Your task to perform on an android device: I'm going to Takai Sushi with a friend, so I'll use the maps app to quickly check the traffic conditions.
Image 0: 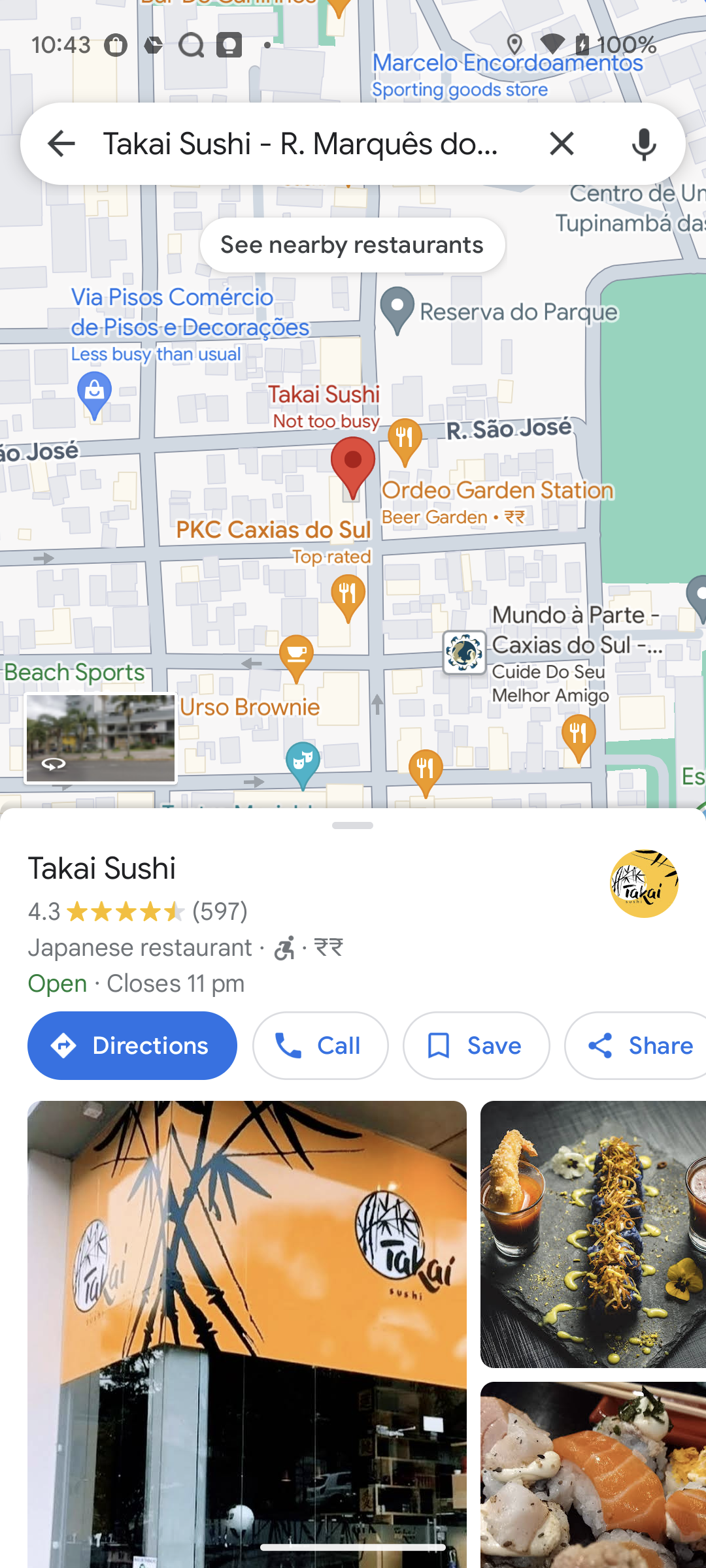
Click on the Directions option
Step 0: click (132, 1045)
Image 1: 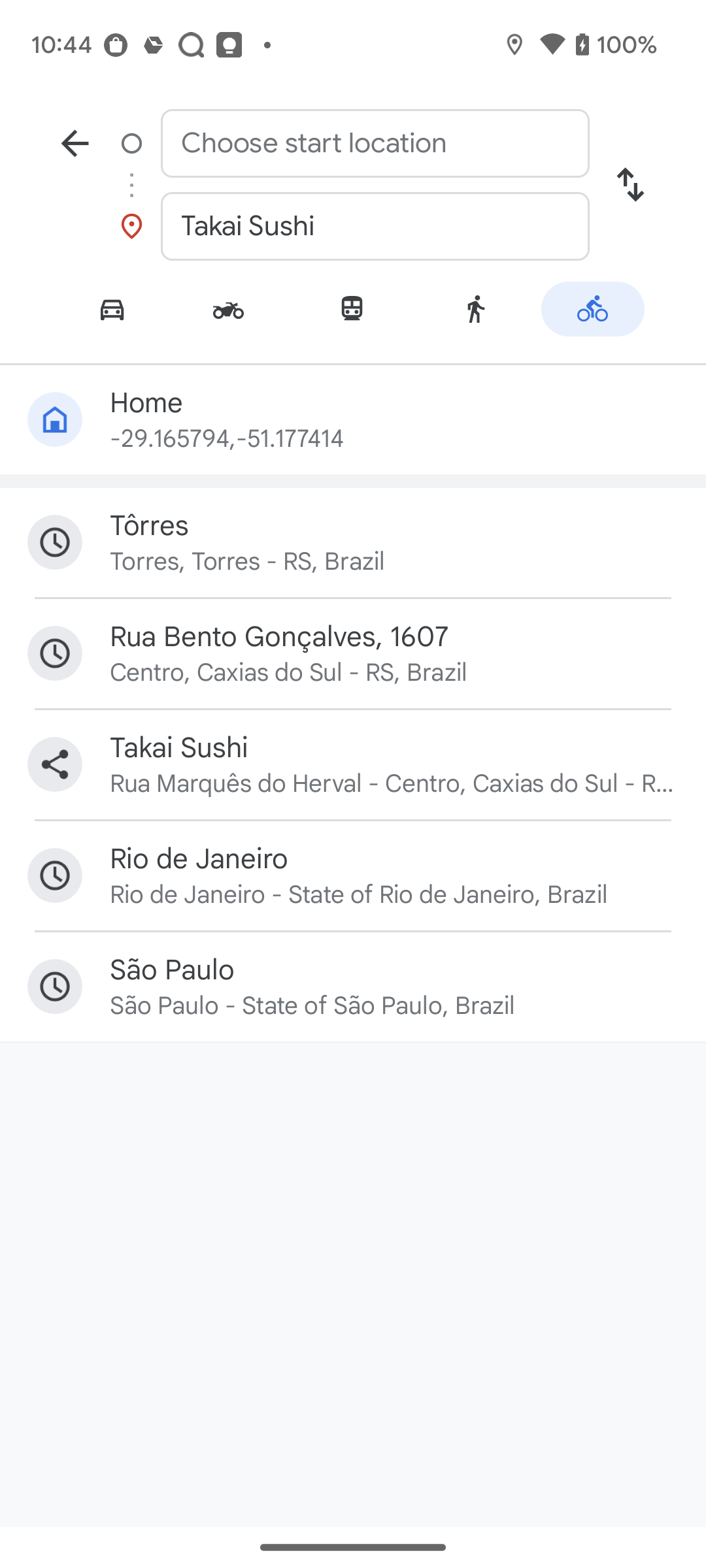
Click on the start location tab
Step 1: click (375, 143)
Image 2: 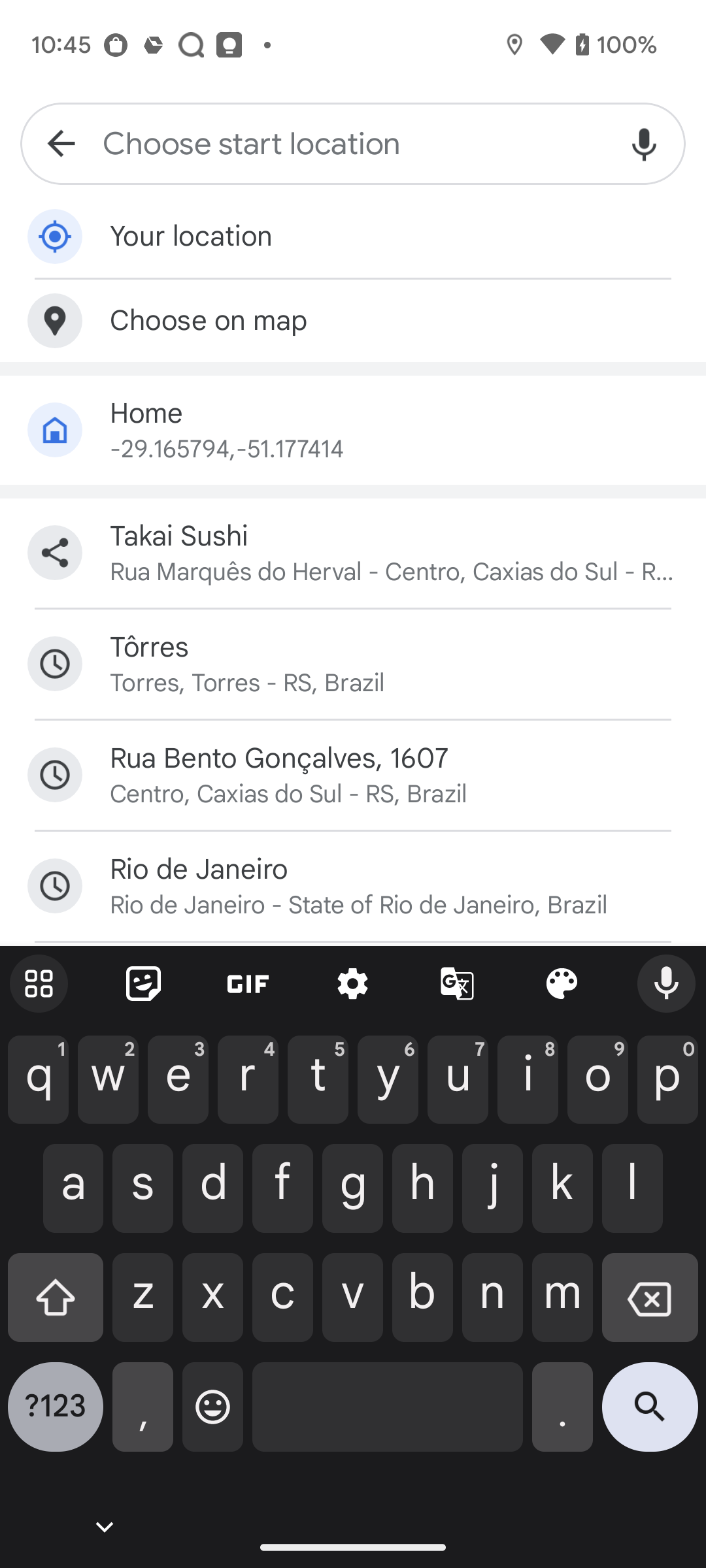
Choose start location as Home
Step 2: click (394, 449)
Image 3: 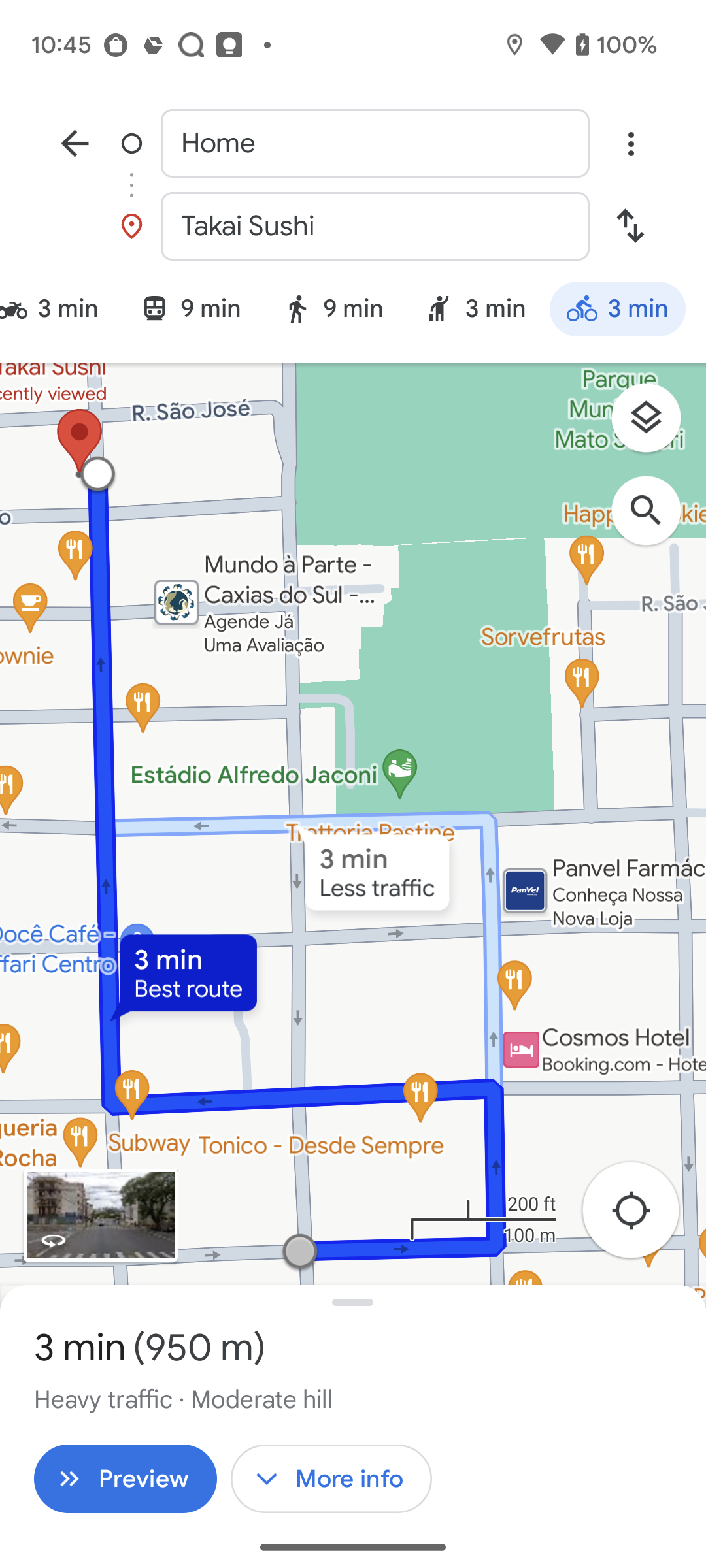
Click on the Layers icon
Step 3: click (656, 425)
Image 4: 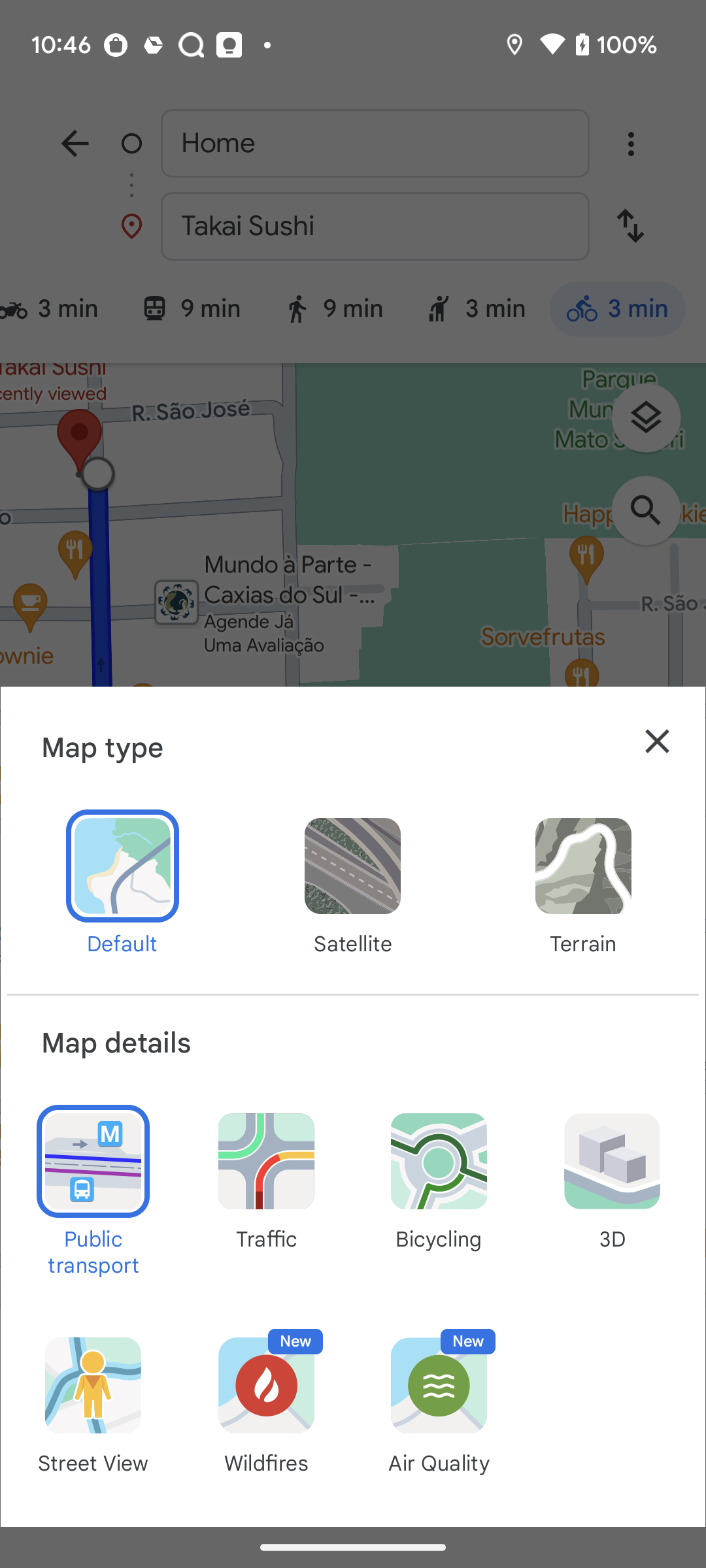
Click on Traffic icon
Step 4: click (266, 1179)
Image 5: 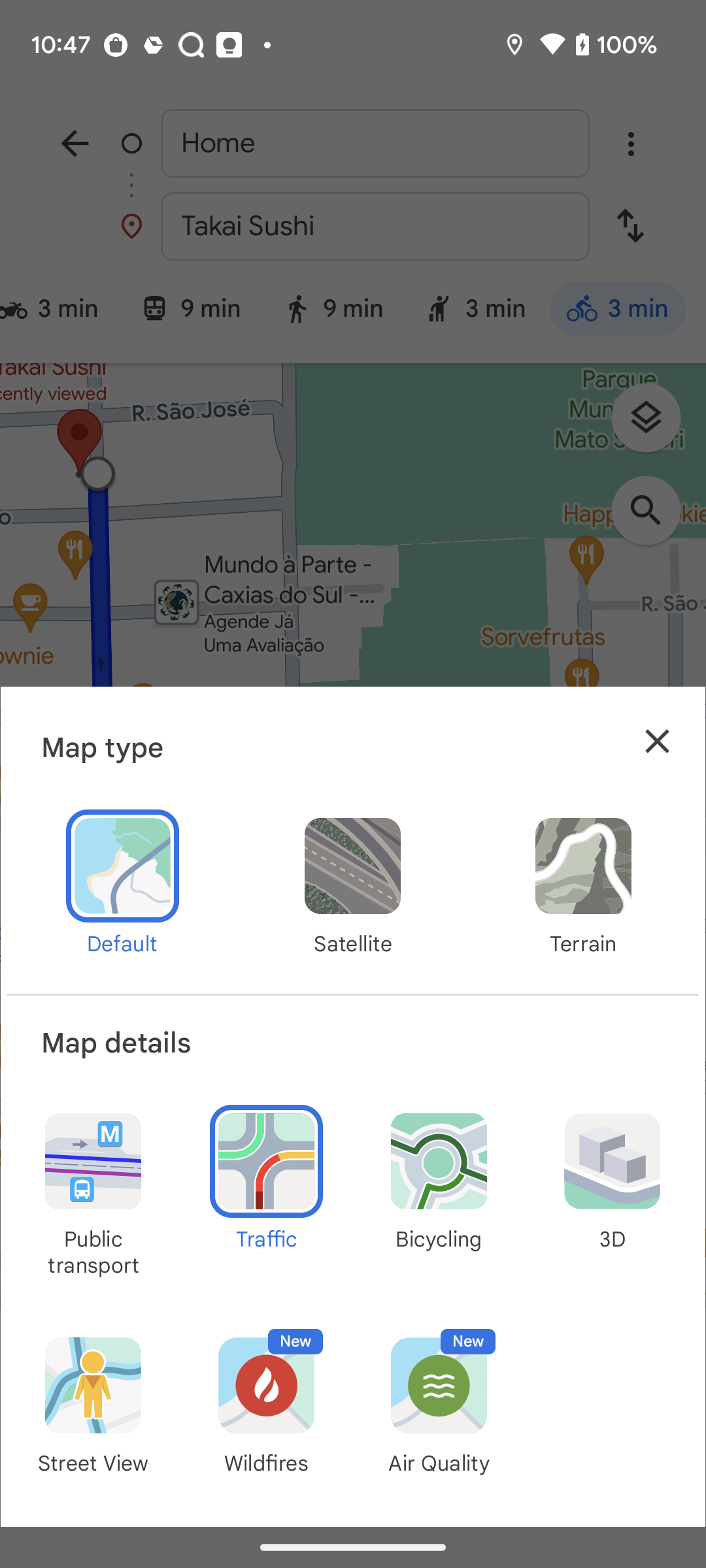
Click on cross icon
Step 5: click (657, 741)